Your task to perform on an android device: Open the PDF Reader Pro app and add the first image to the dummy pdf file.
Image 0: 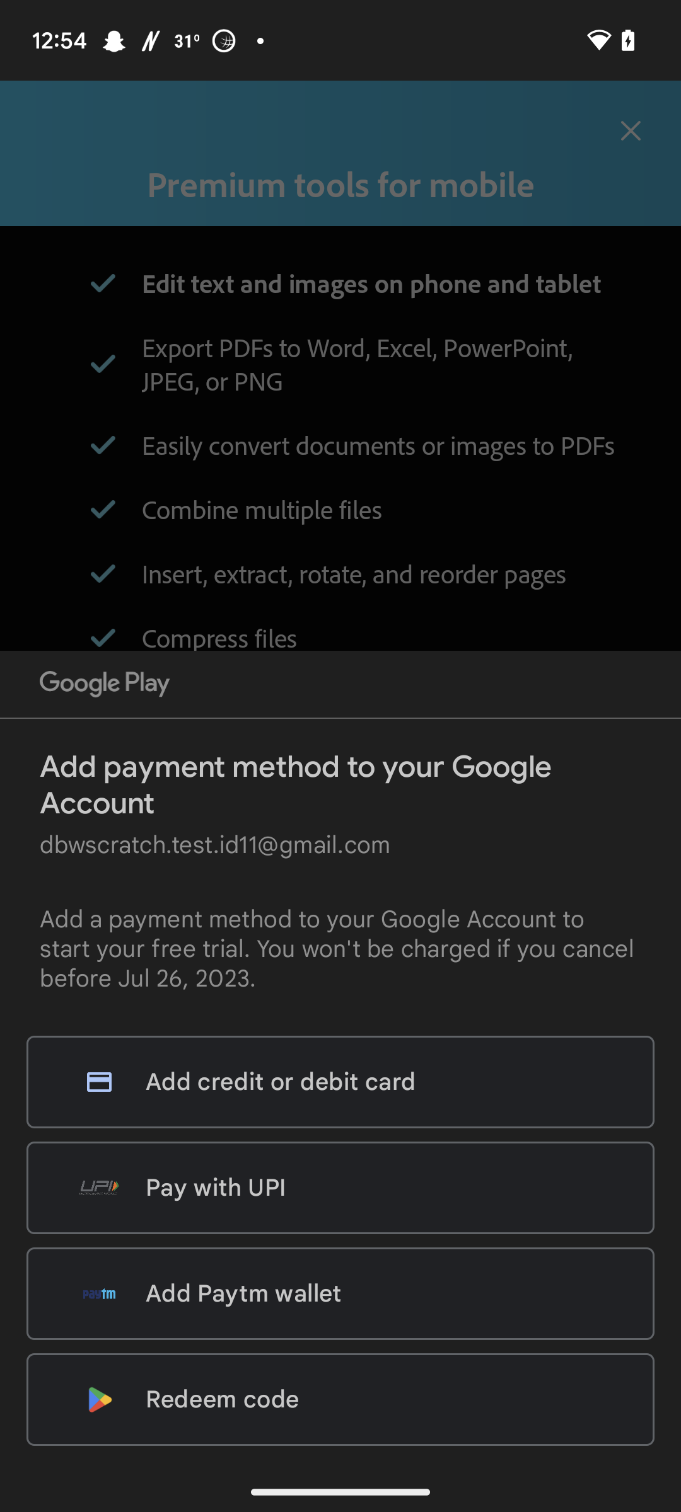
Open the PDF Reader Pro app
Step 0: open app "PDF Reader Pro"
Image 1: 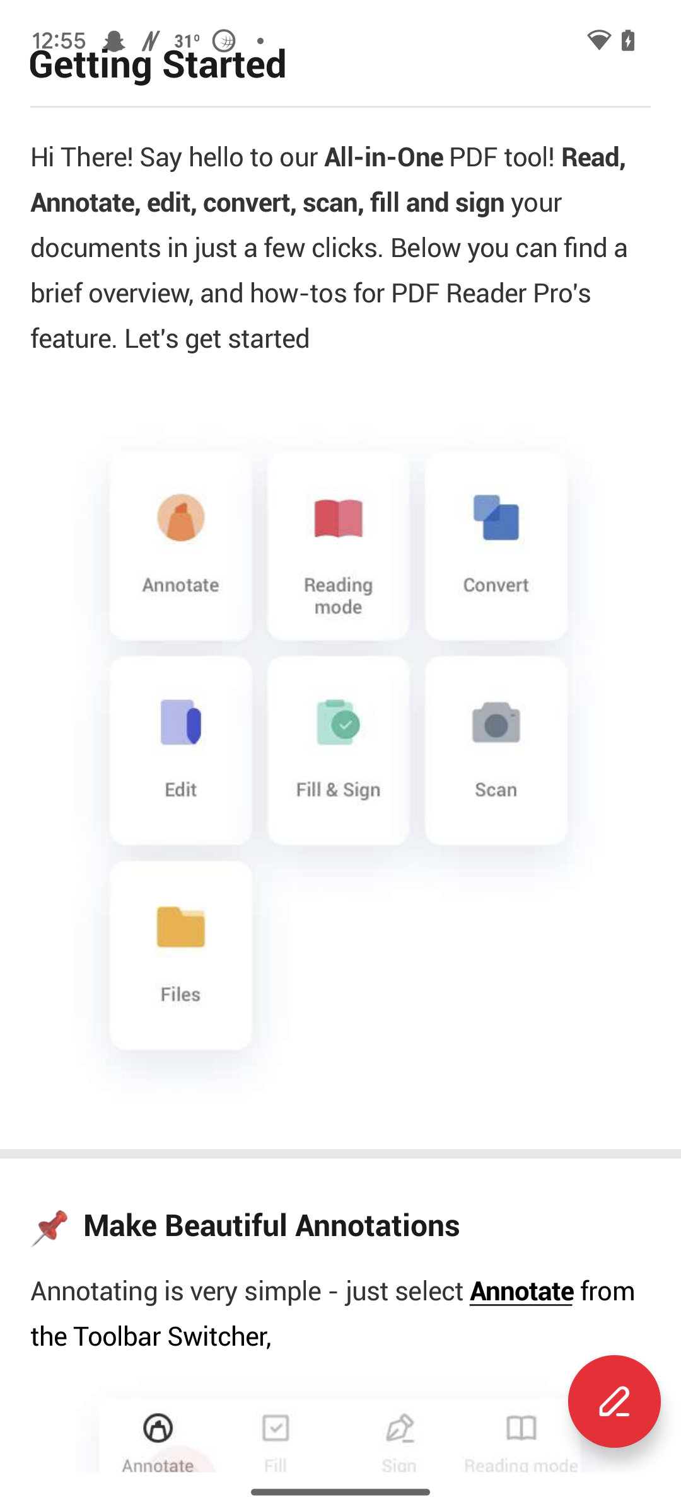
Go back to the previous screen
Step 1: press back button
Image 2: 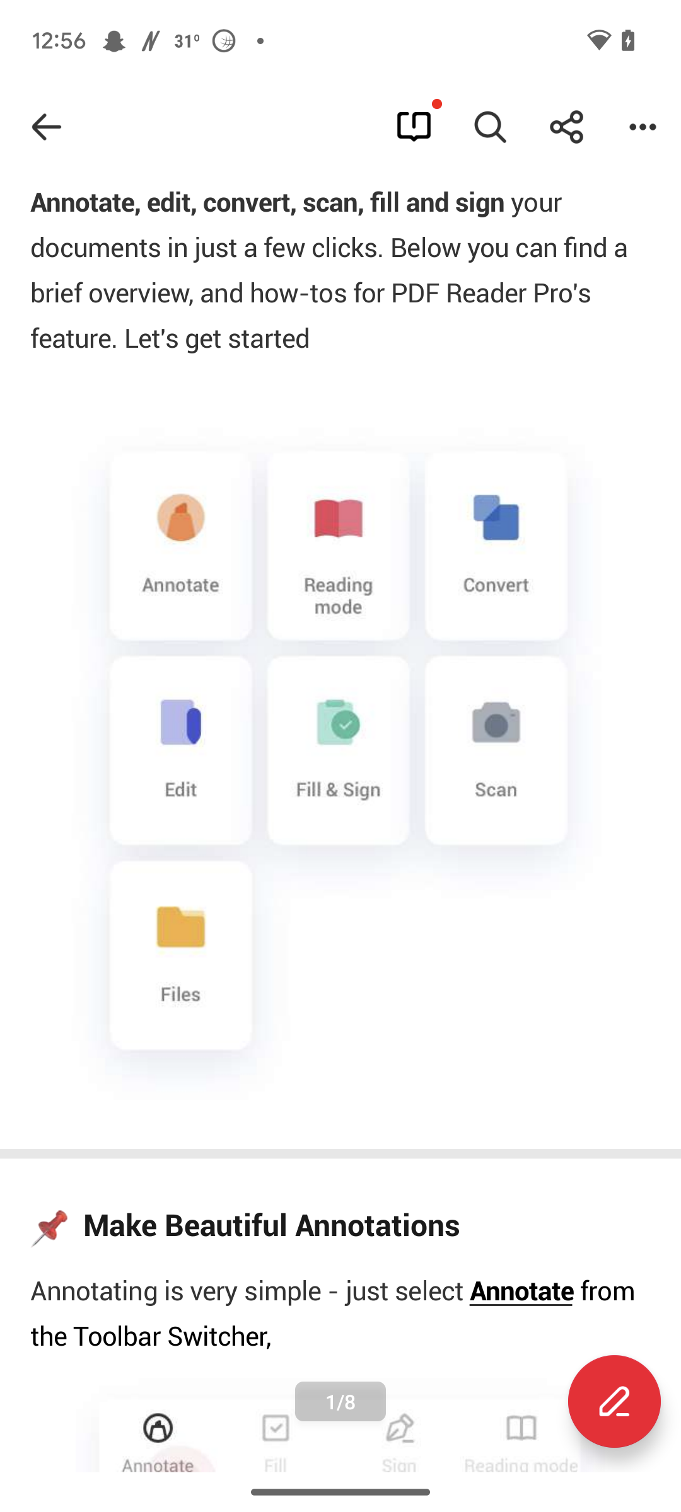
Click on the back icon at the top left corner of the screen
Step 2: click (45, 127)
Image 3: 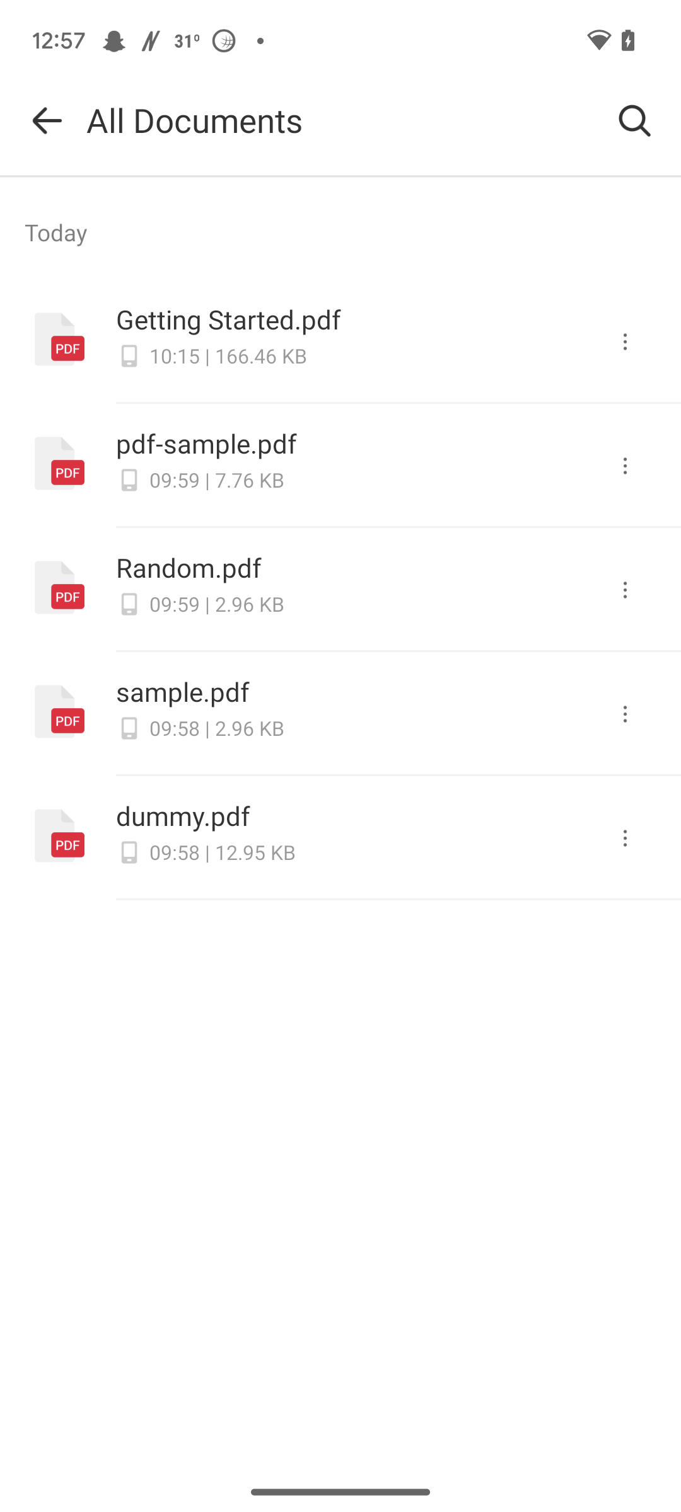
Click on the dummy.pdf
Step 3: click (340, 838)
Image 4: 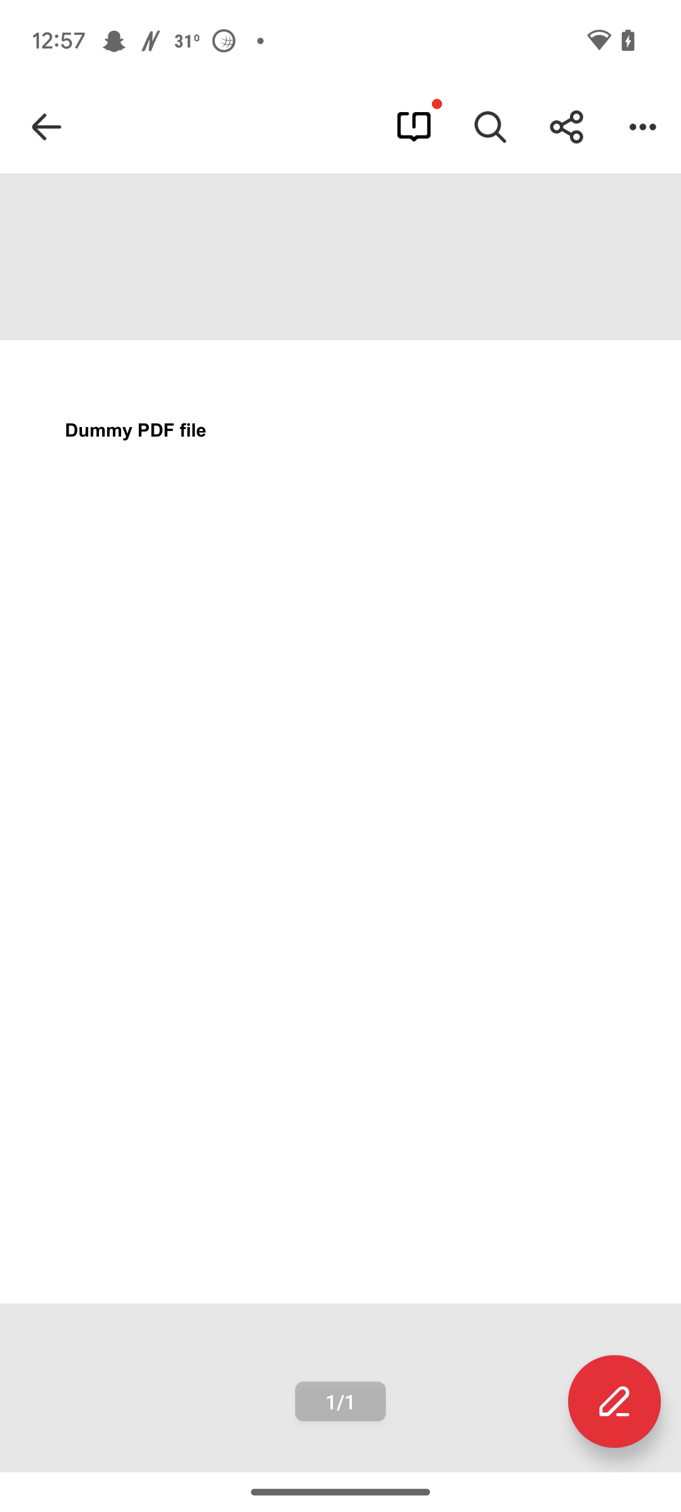
Click on the edit icon at the bottom right corner of the screen
Step 4: click (614, 1401)
Image 5: 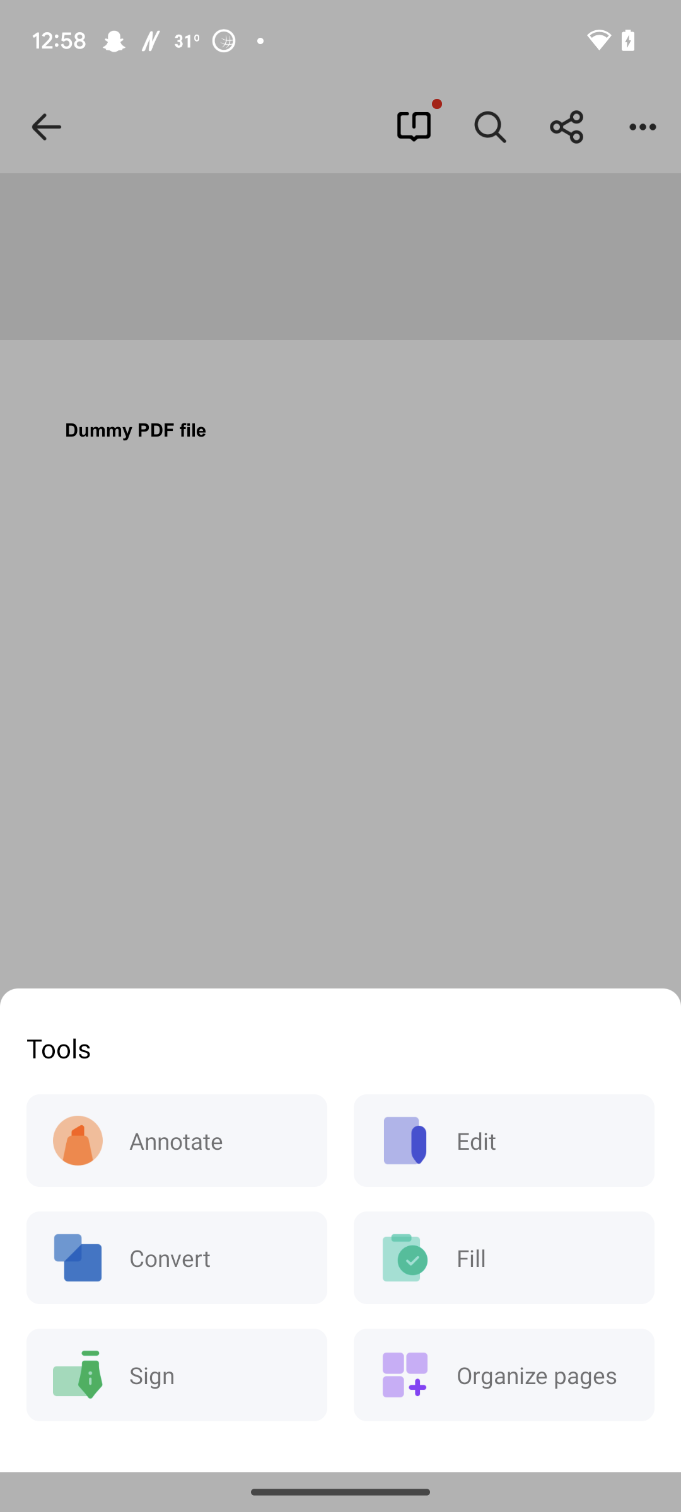
Click on the edit option
Step 5: click (504, 1140)
Image 7: 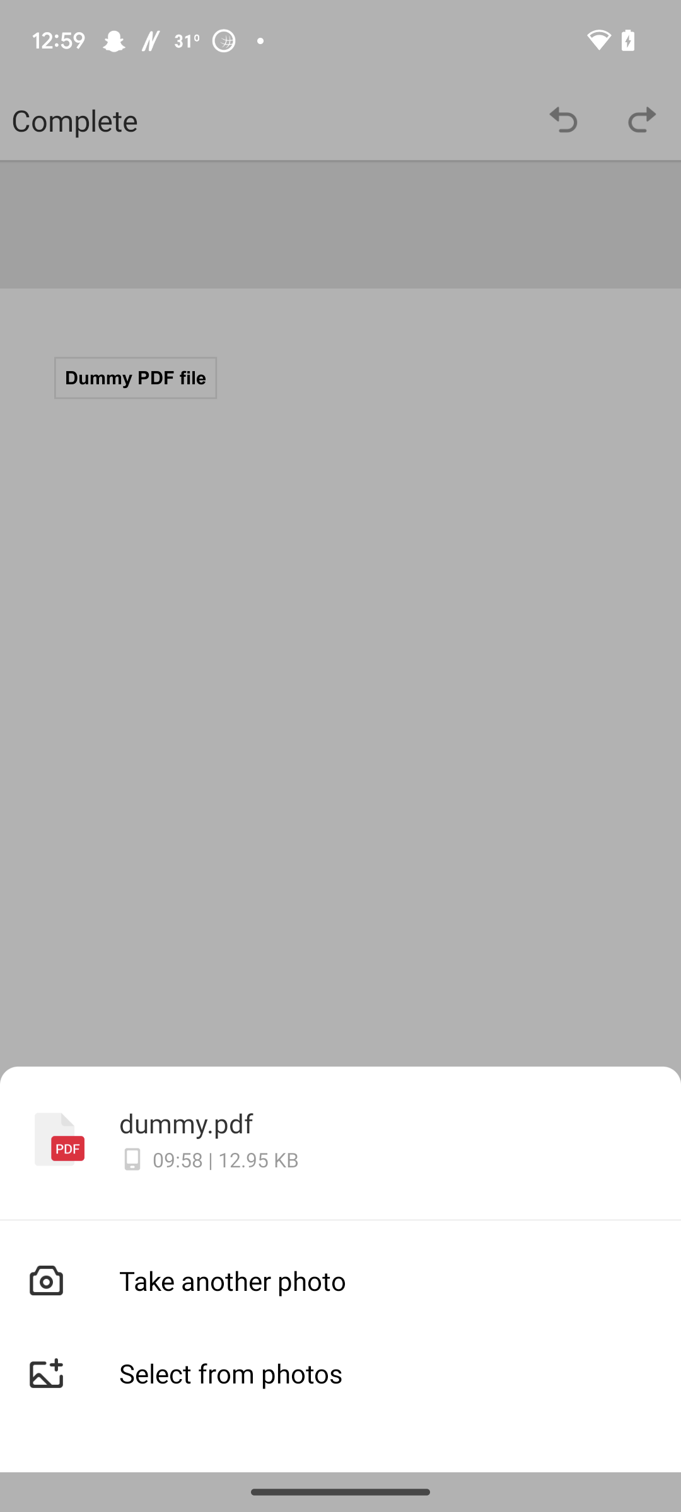
Click on the select from photos option
Step 7: click (231, 1373)
Image 8: 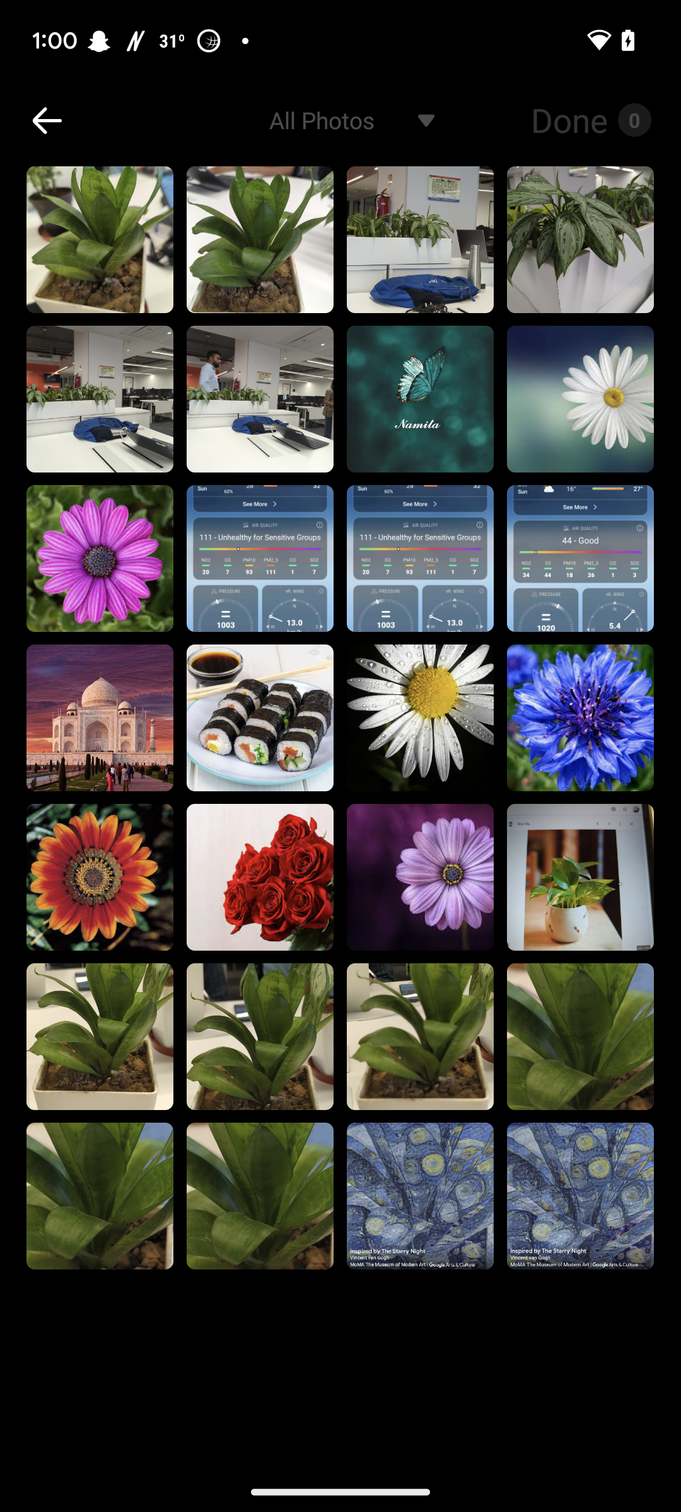
Click on the first image
Step 8: click (99, 239)
Image 9: 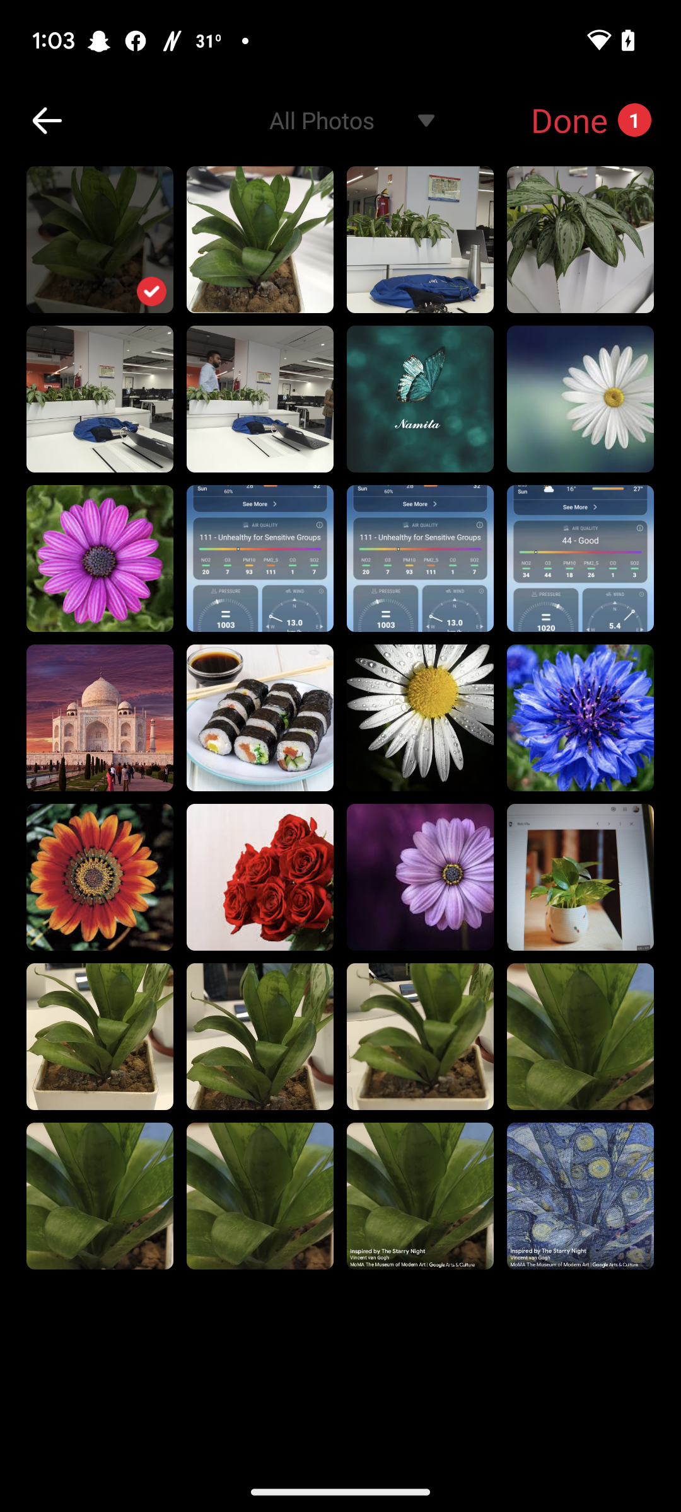
Click on the done button at the top right corner of the screen
Step 9: click (569, 120)
Image 10: 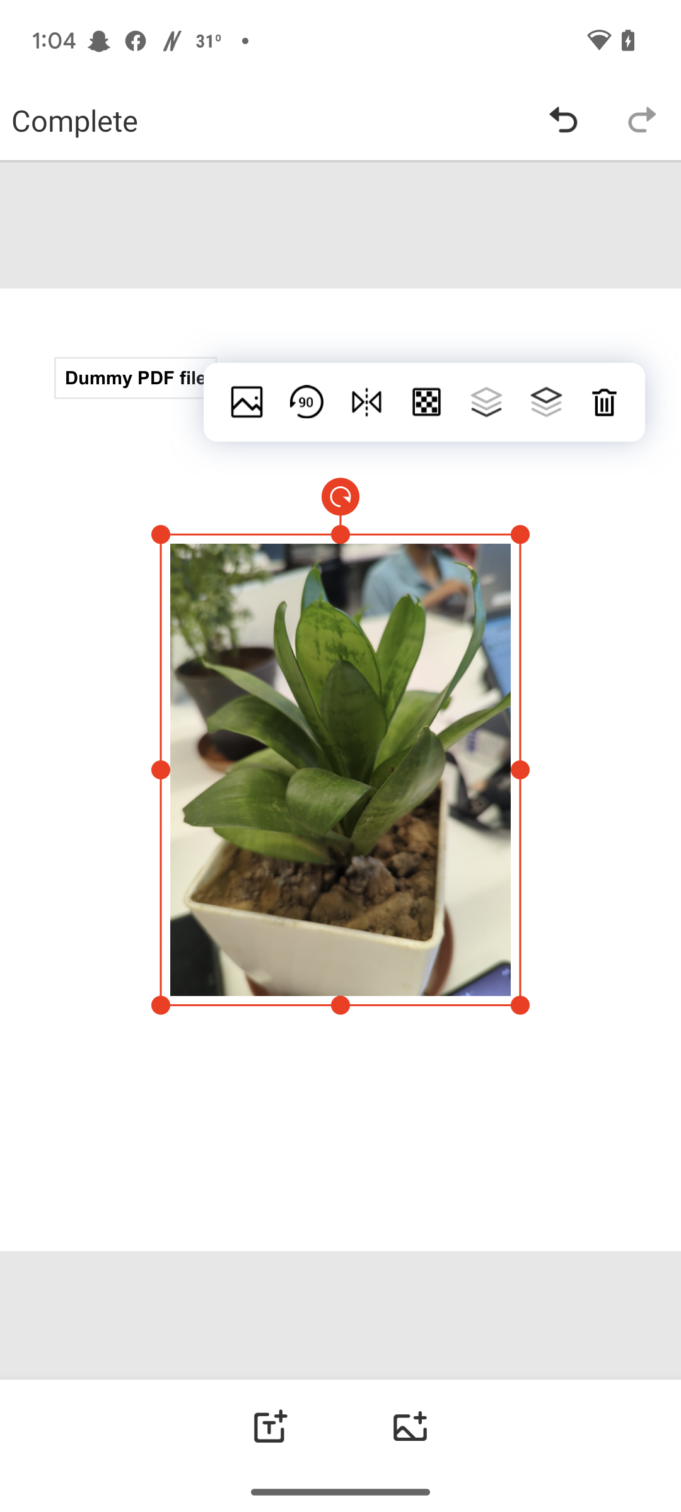
Click on the complete button at the top left corner of the screen
Step 10: click (74, 120)
Image 11: 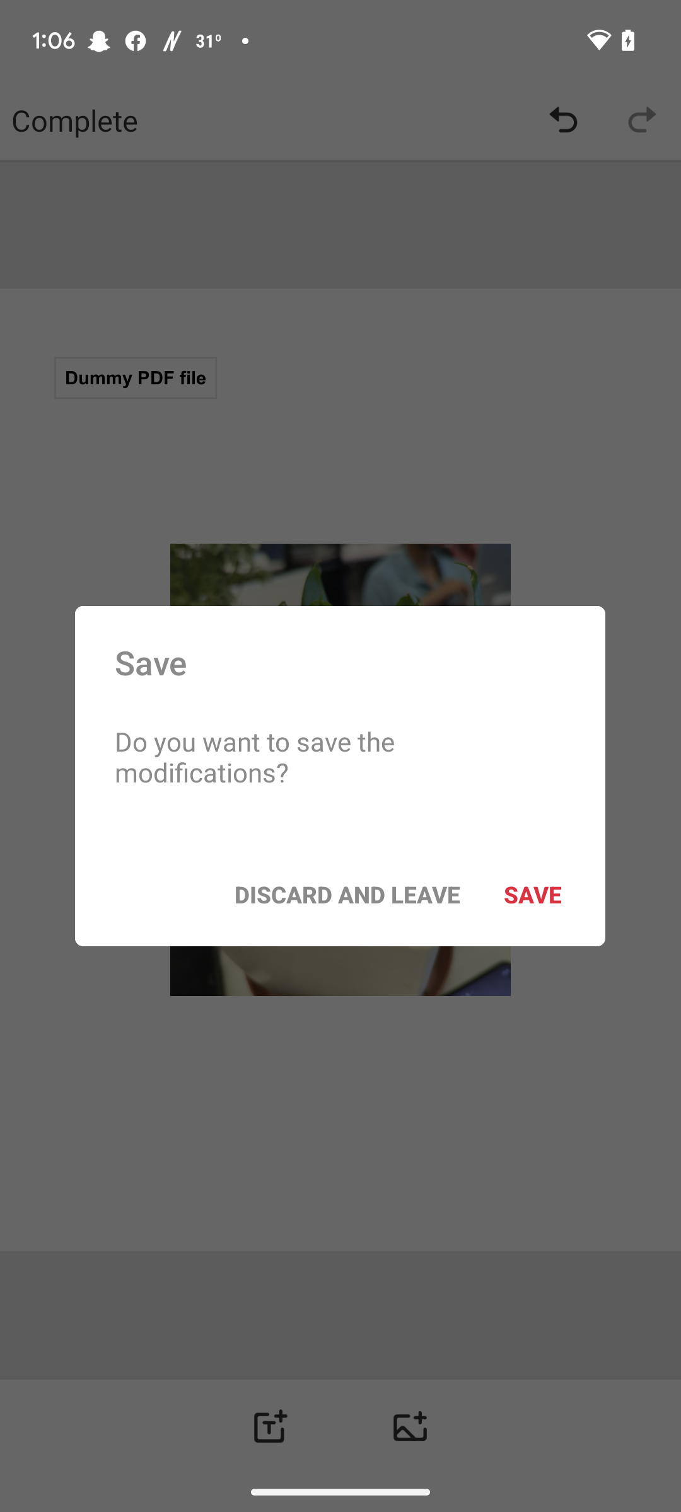
Click on the save button
Step 11: click (532, 894)